Your task to perform on an android device: Delete an existing contact from the Google Contacts app.
Image 0: 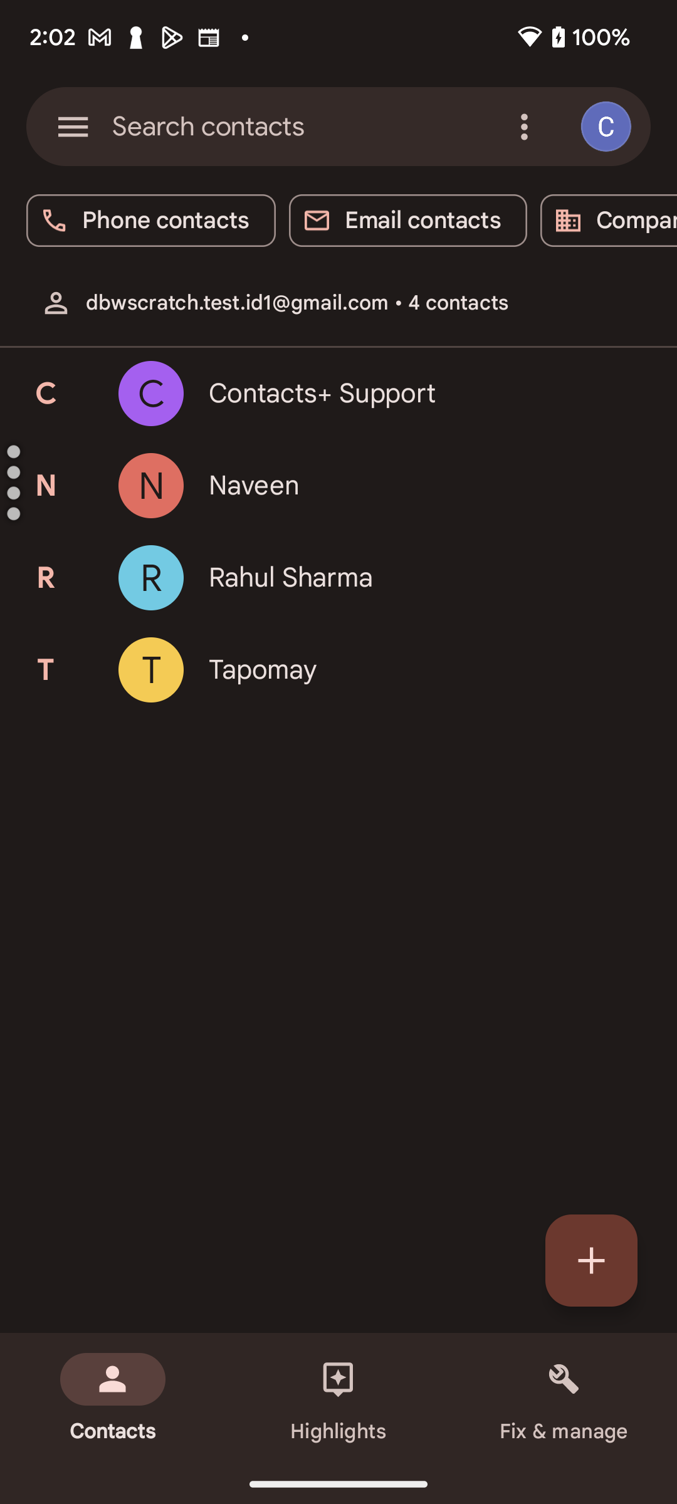
Click on the contact name Rahul Sharma.
Step 0: click (416, 578)
Image 1: 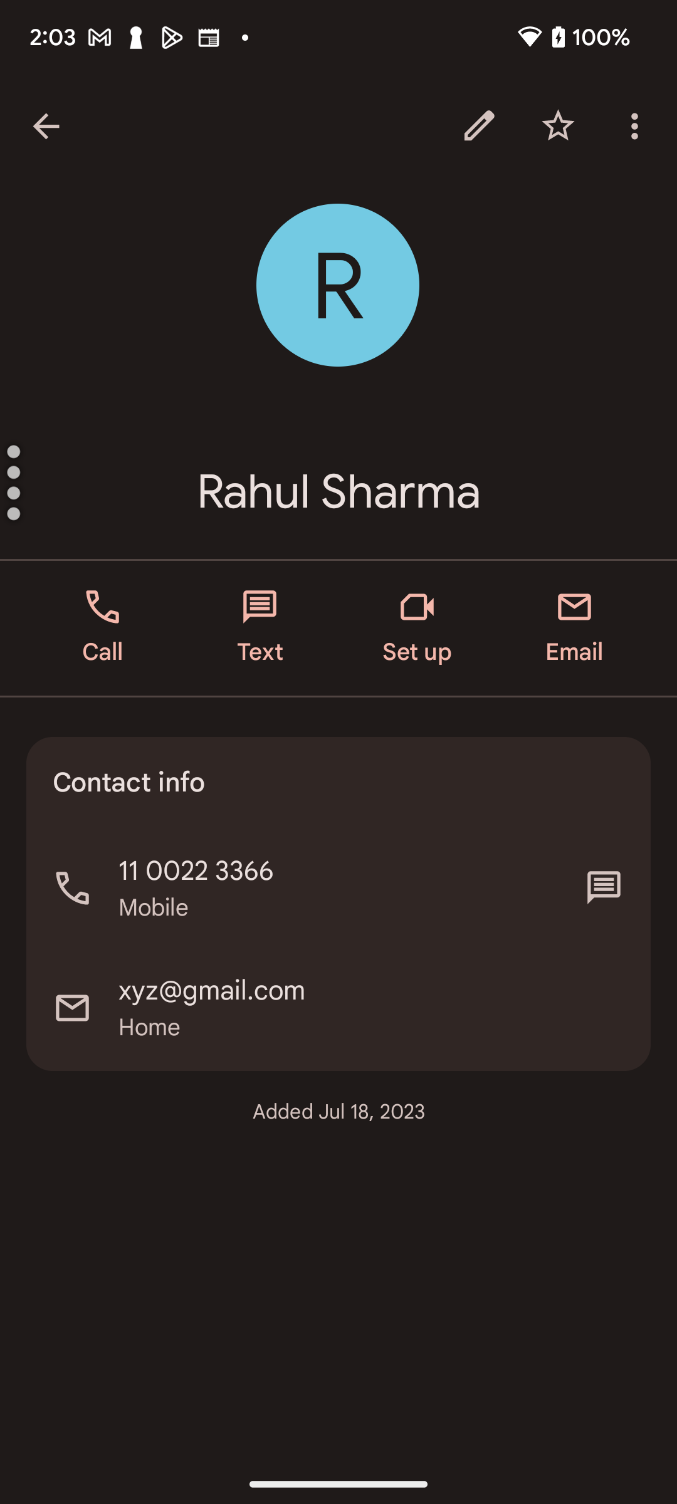
Click on the Menu icon at the top right corner of the screen.
Step 1: click (637, 126)
Image 2: 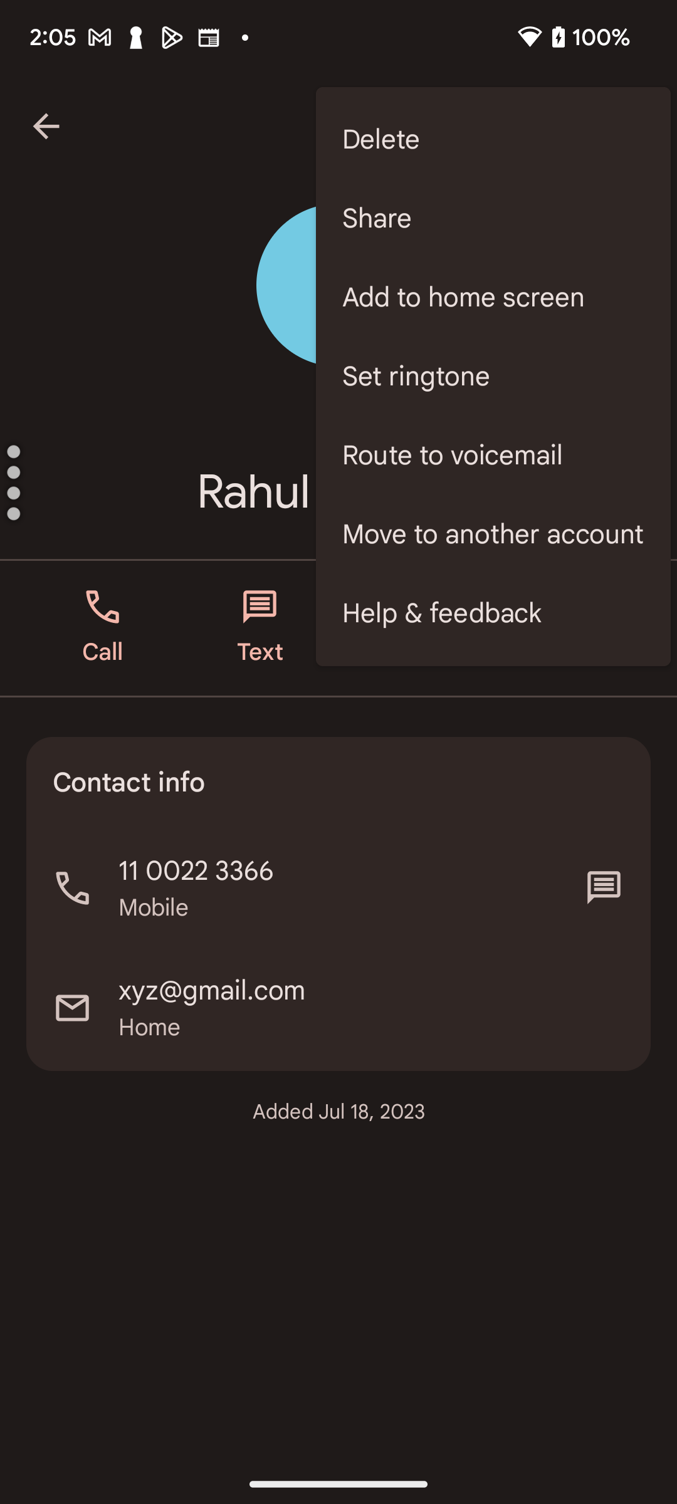
Click on the delete option in the pop up list.
Step 2: click (493, 140)
Image 3: 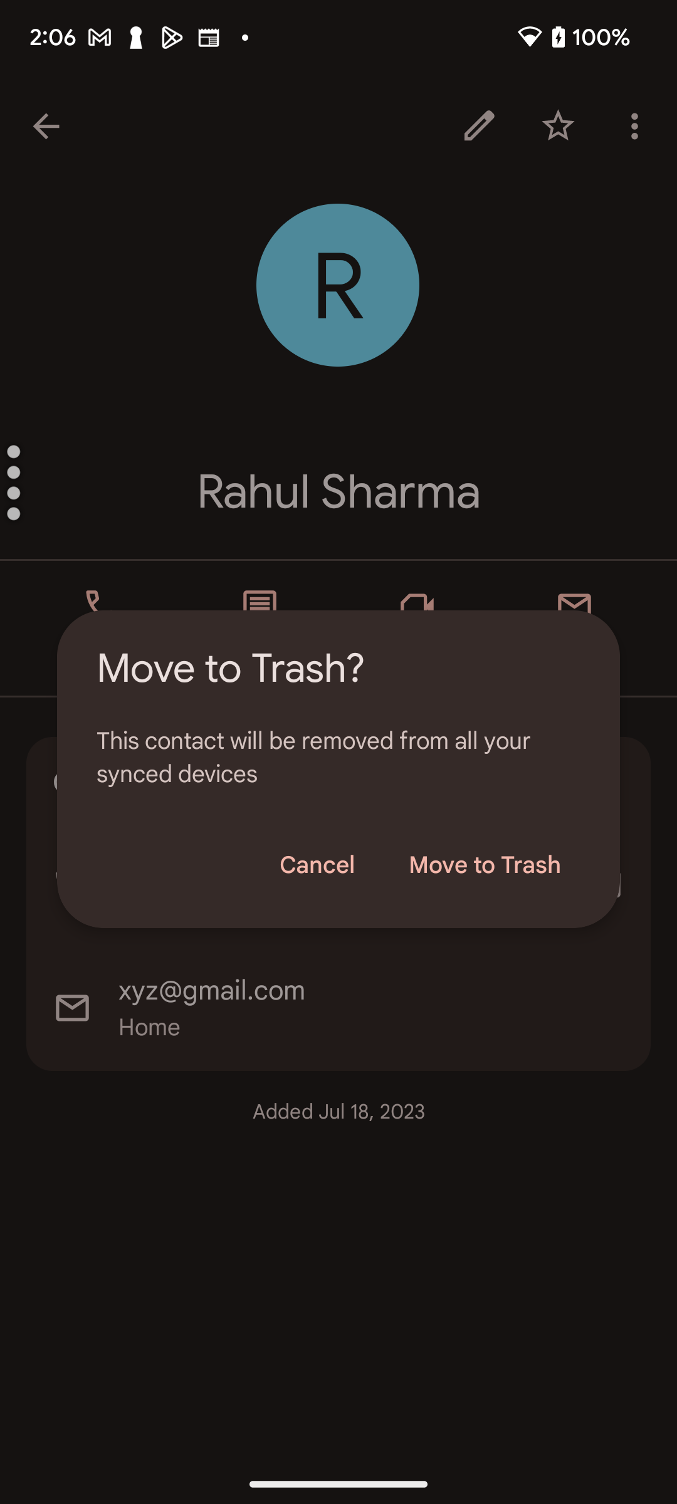
Click on the move to trash option.
Step 3: click (484, 865)